Your task to perform on an android device: I want to reply to Amelia Miller's email that "Sorry to say, but I'm not able to come to this event" in the Gmail app.
Image 0: 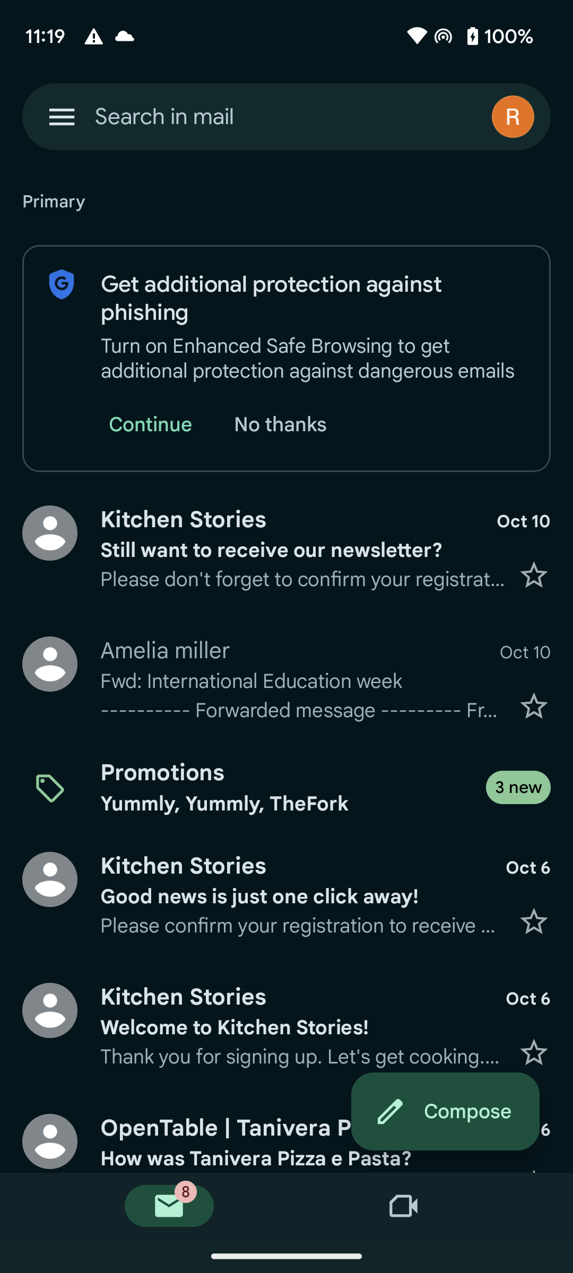
Click on the Amelia Miller to view the reply option of this email.
Step 0: click (303, 681)
Image 1: 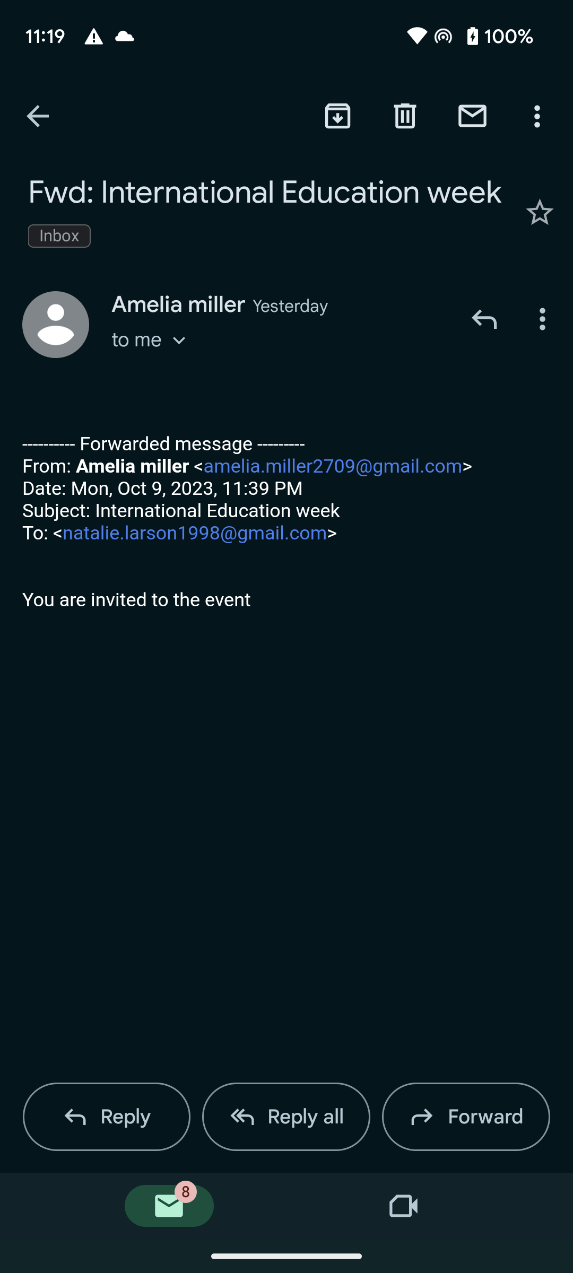
Click on the Reply option to reply this email.
Step 1: click (126, 1117)
Image 2: 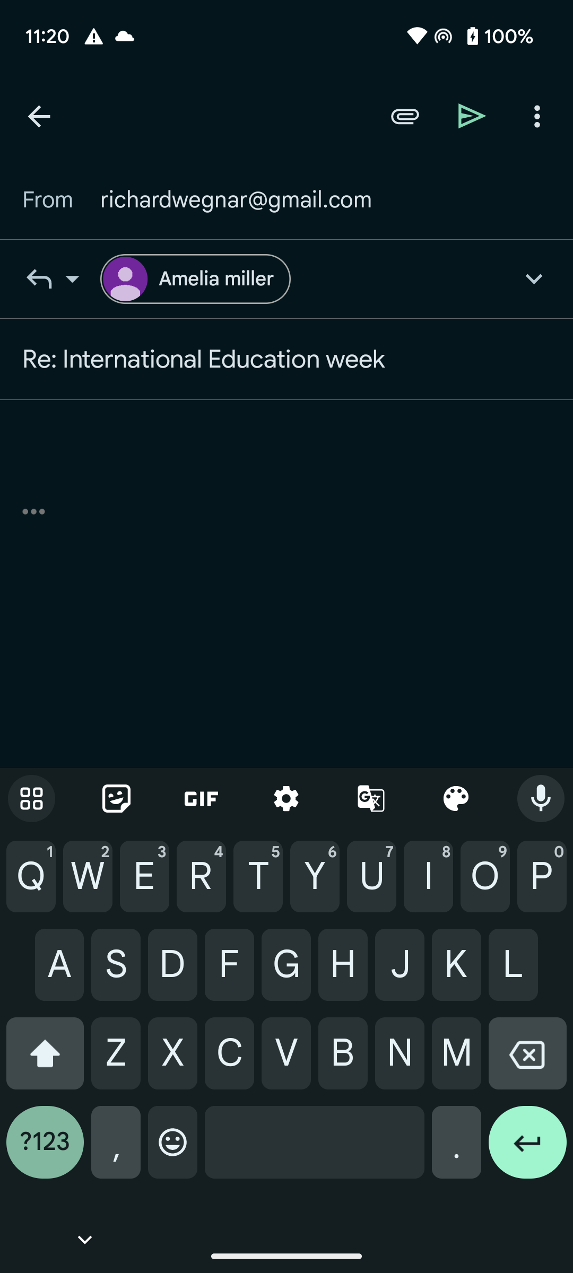
Type Sorry to say, but I'm not able to come to this event. in the body of this email. 
Step 2: type "Sorry to say, but I'm not able to come to this event"
Image 3: 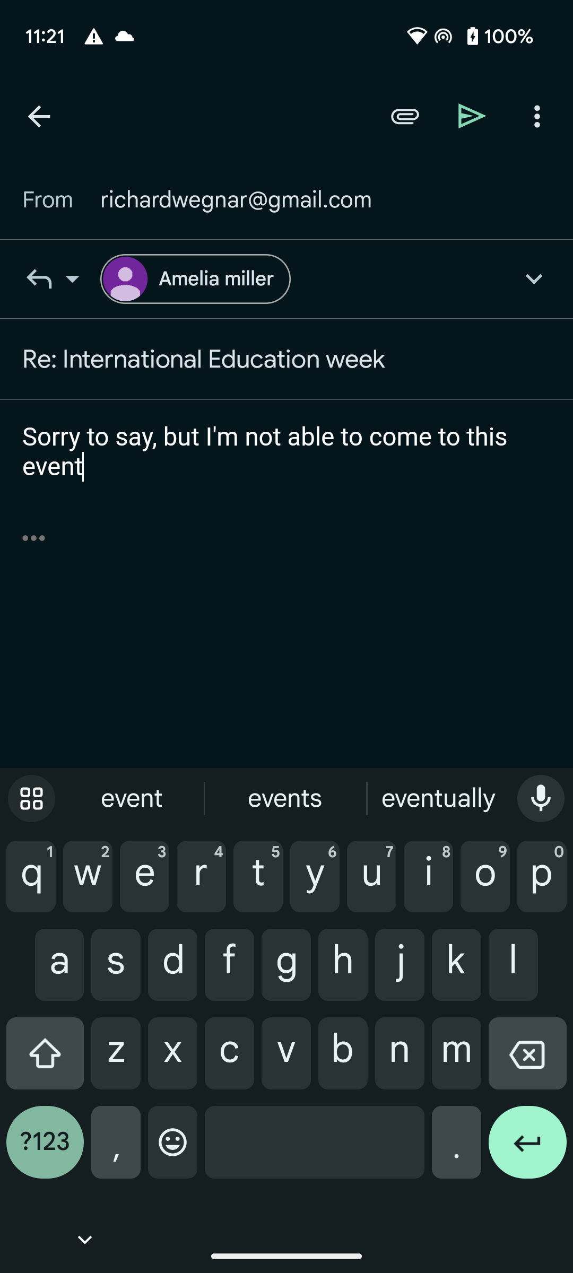
Click on the send button at the top right corner of the screen to send the reply of this email.
Step 3: click (472, 116)